Your task to perform on an android device: I want to explore more plants and take inspiration from articles published on it, so explore more plants and take inspiration from articles published on it in the Plantora app.
Image 1: 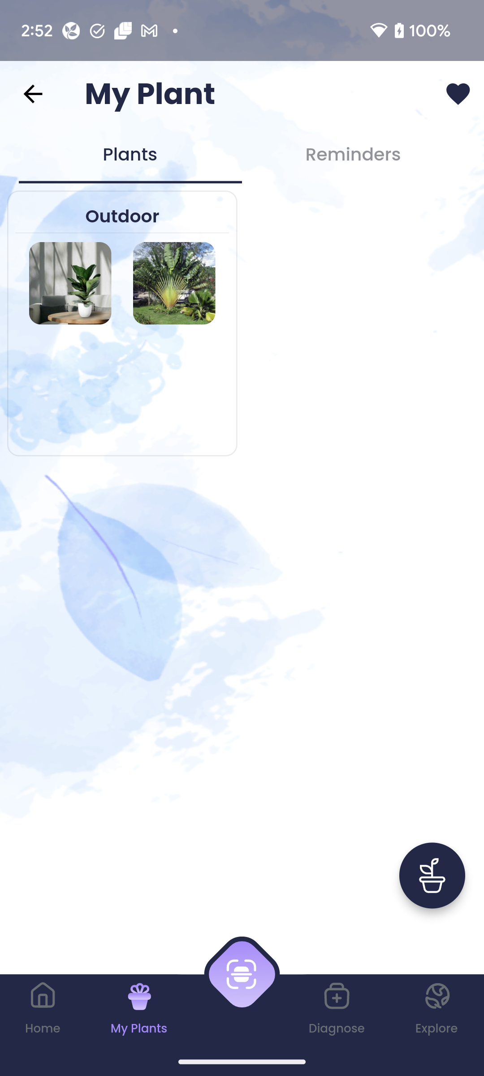
Click on the Explore tab at the bottom right corner of the screen to view the published articles on plant.
Step 1: click (437, 1009)
Image 2: 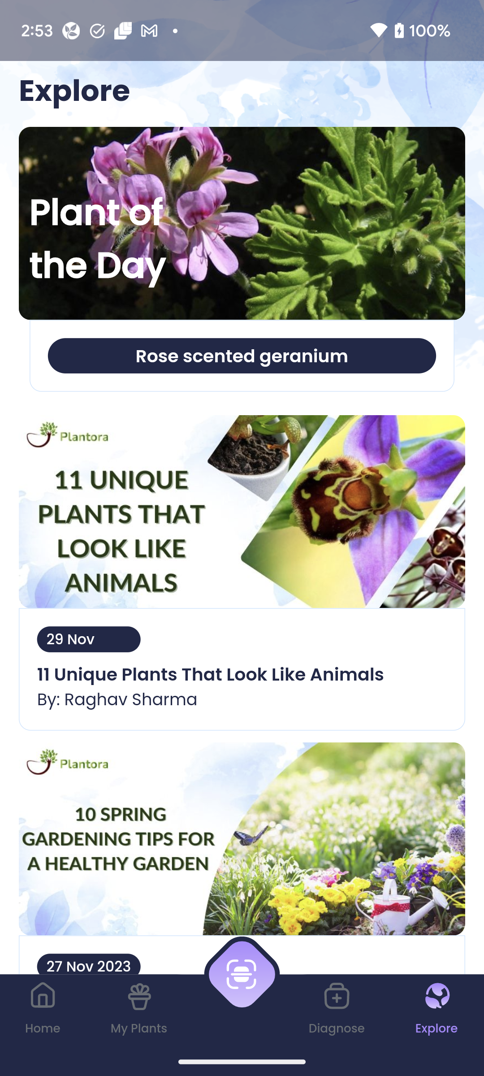
Scroll down to view more articles.
Step 2: scroll down